Your task to perform on an android device: Checkout all of the suggested products and compare their prices.
Image 0: 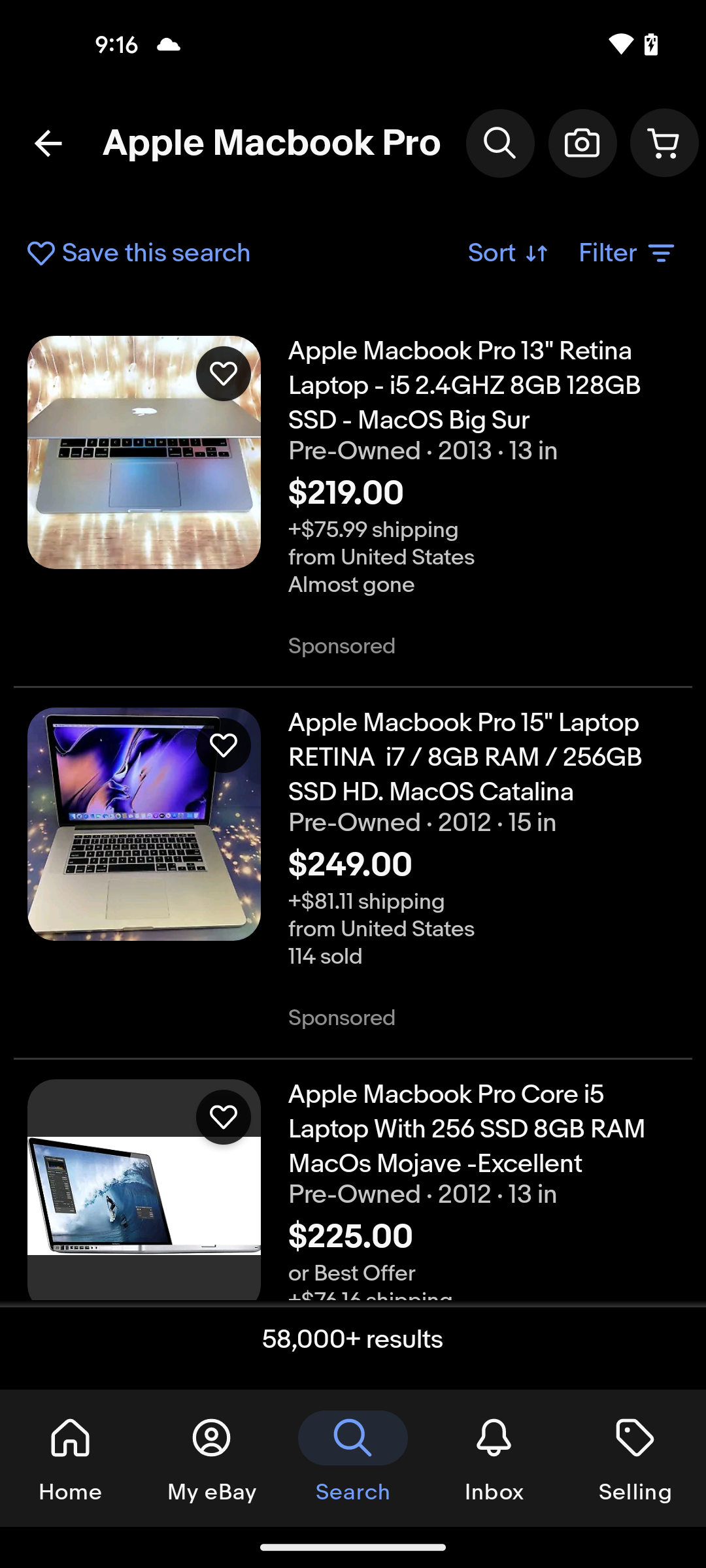
scroll down to see suggested products price
Step 0: scroll down